Your task to perform on an android device: Launch Youtube and play leh ladakh raod trip guide 2021- make sure to turn on subtitles and set playback to 1.5x
Image 1: 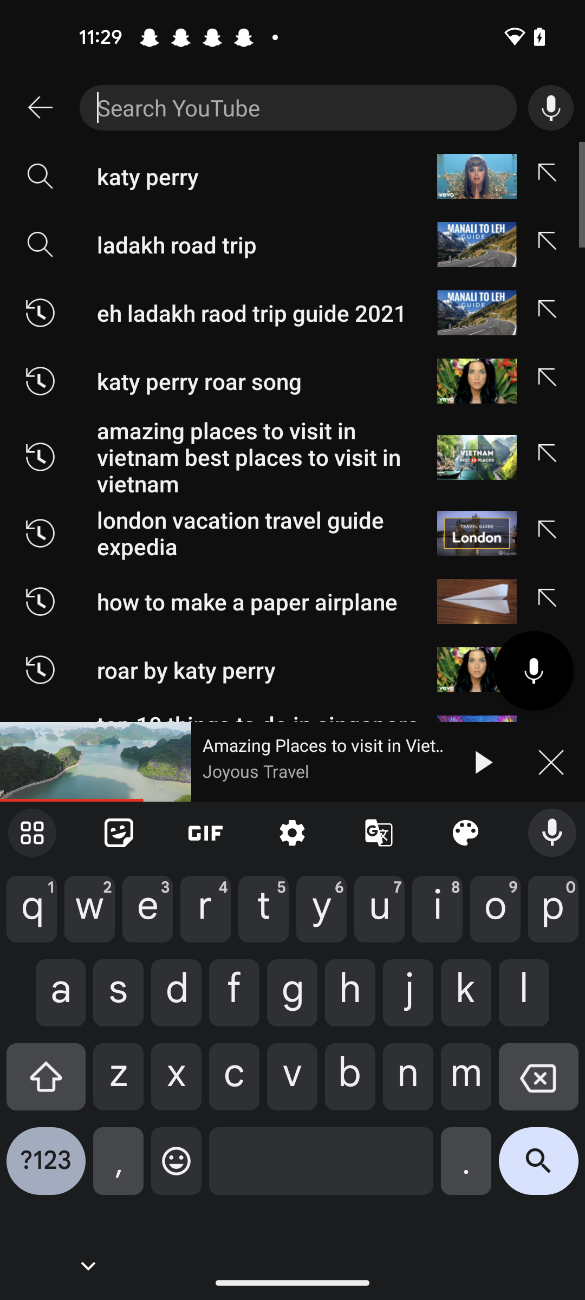
Enter a video as eh ladakh raod trip guide 2021
Step 1: type "eh ladakh raod trip guide 2021"
Image 2: 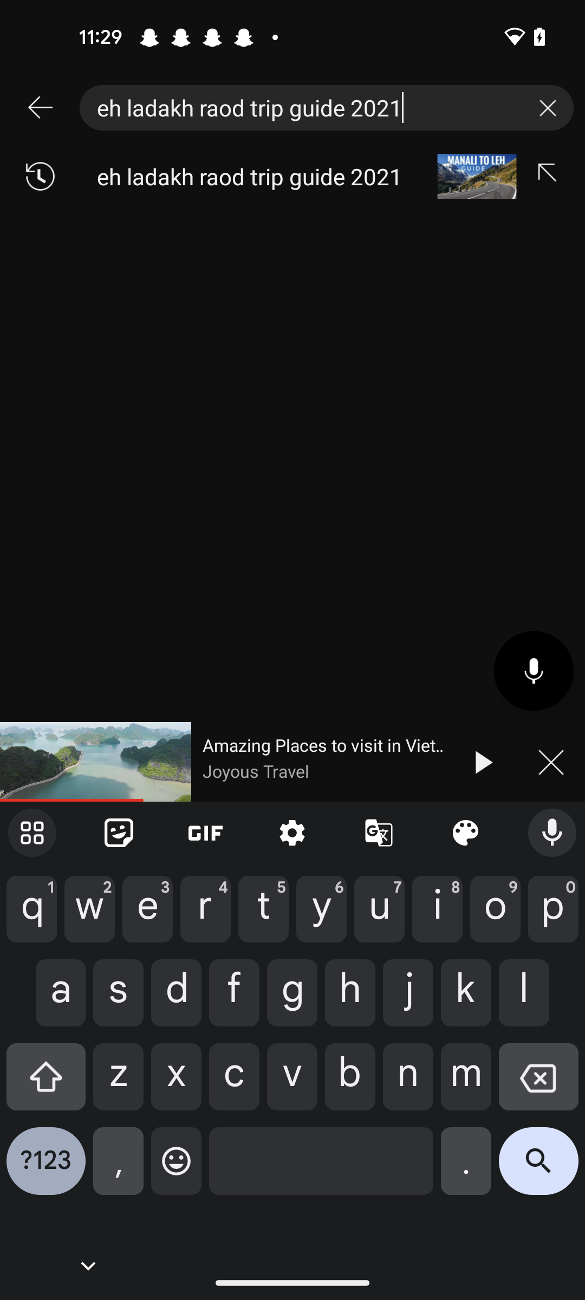
Click on the suggest video
Step 2: click (256, 176)
Image 3: 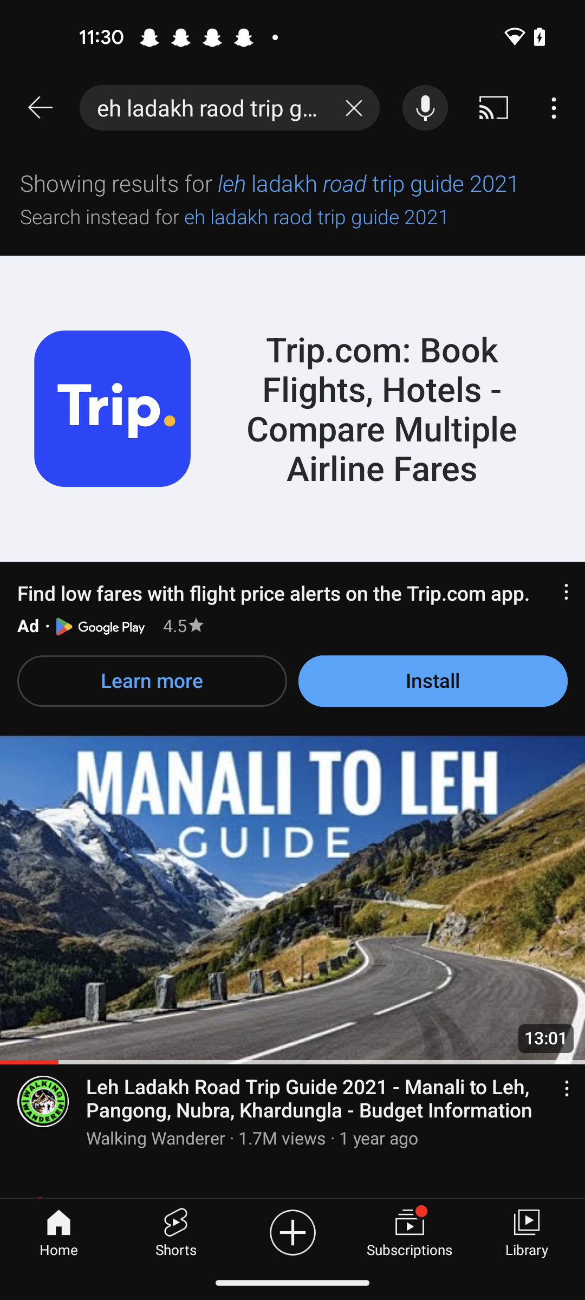
Click on the  leh ladakh raod trip guide 2021
Step 3: click (292, 959)
Image 4: 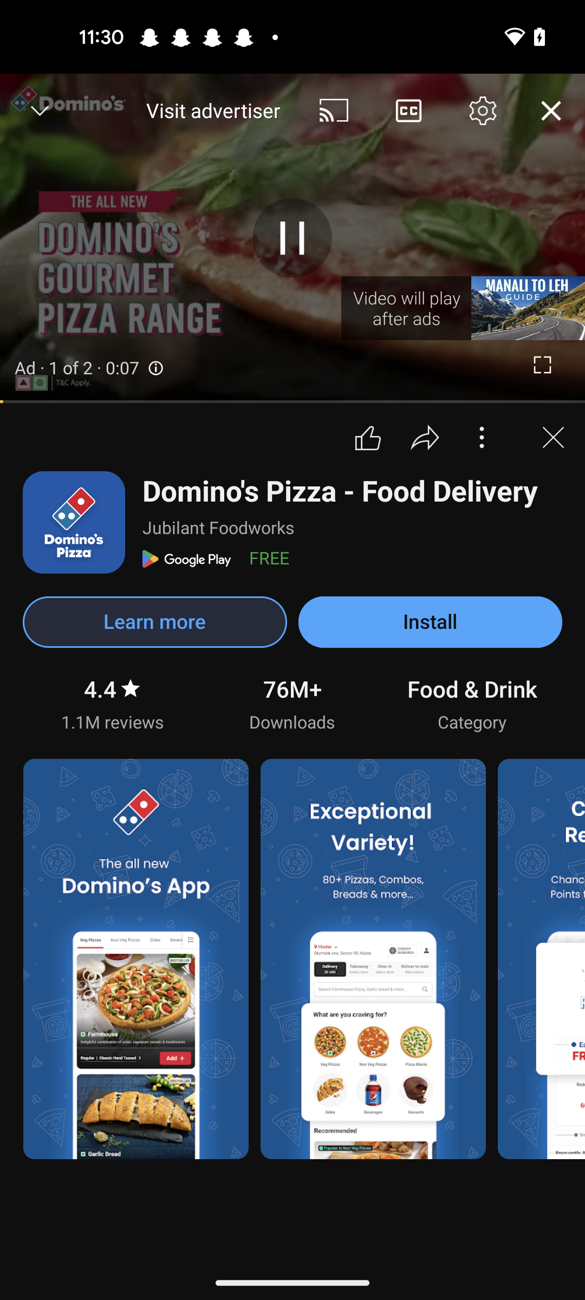
Click on the  leh ladakh raod trip guide 2021
Step 4: wait
Image 5: 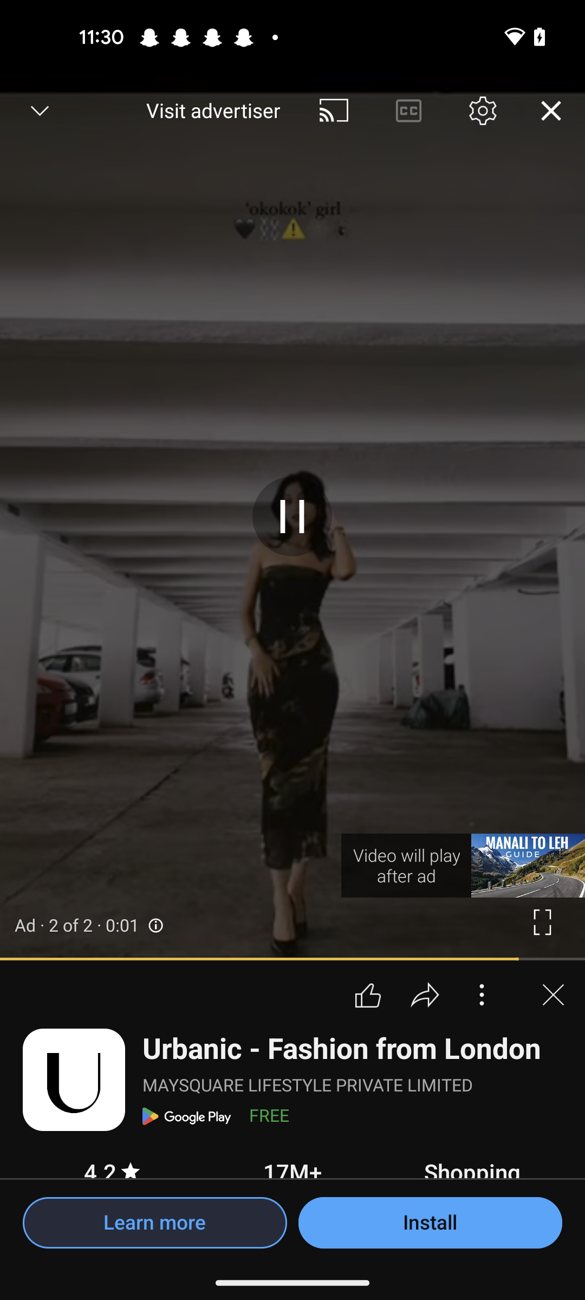
Click on the  leh ladakh raod trip guide 2021
Step 5: wait
Image 6: 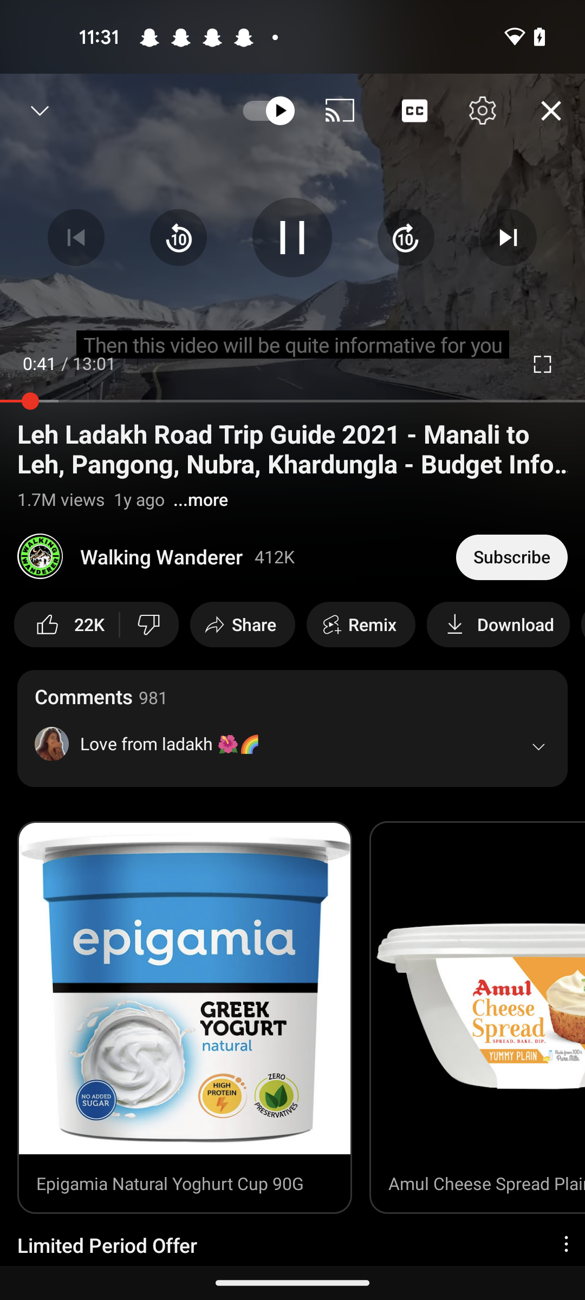
Click on the subtitles option
Step 6: wait
Image 8: 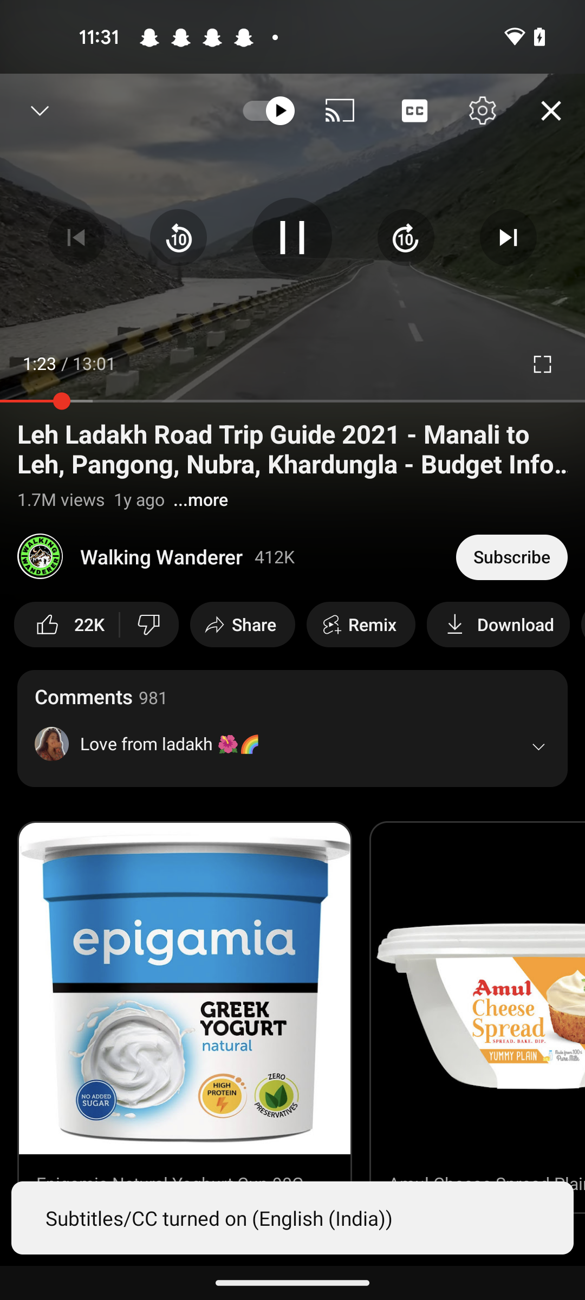
Click on the video setting option 
Step 8: click (482, 110)
Image 9: 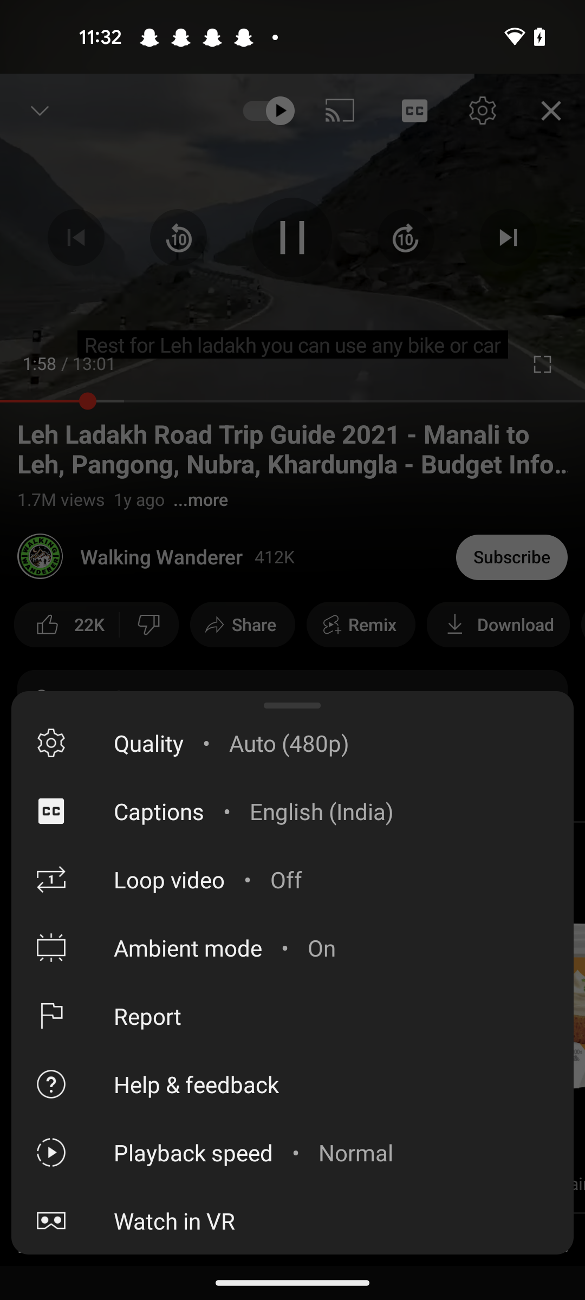
Click on the playback speed option 
Step 9: click (292, 1152)
Image 10: 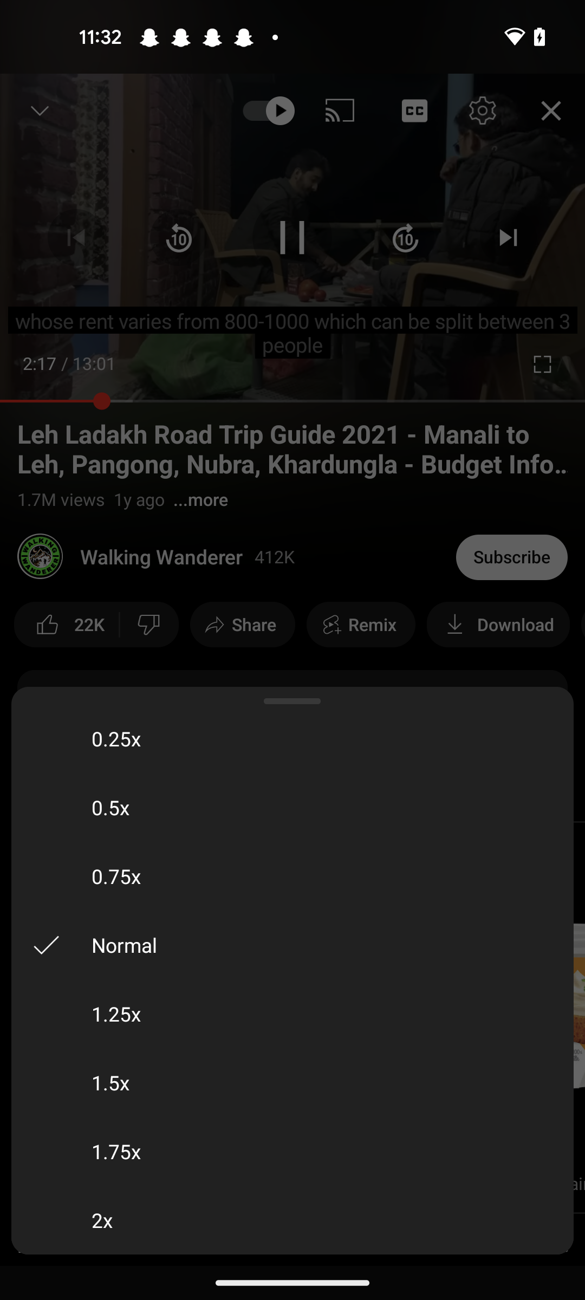
Select the 1.5x option
Step 10: click (292, 1082)